Your task to perform on an android device: Add an expense of 6000 rupees in the wallet app under the shopping category.
Image 0: 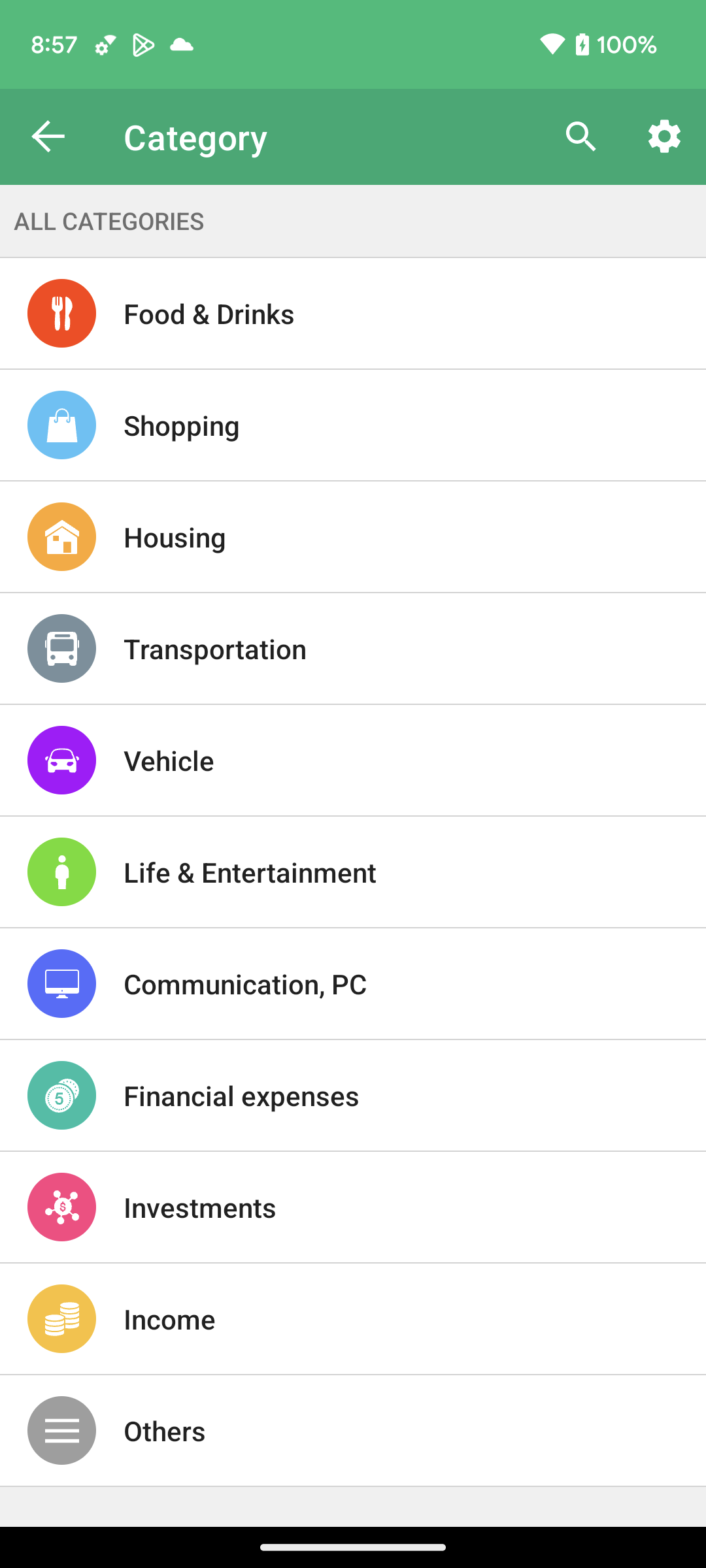
Click on the back arrow located at the left side corner of the screen.
Step 0: click (51, 143)
Image 1: 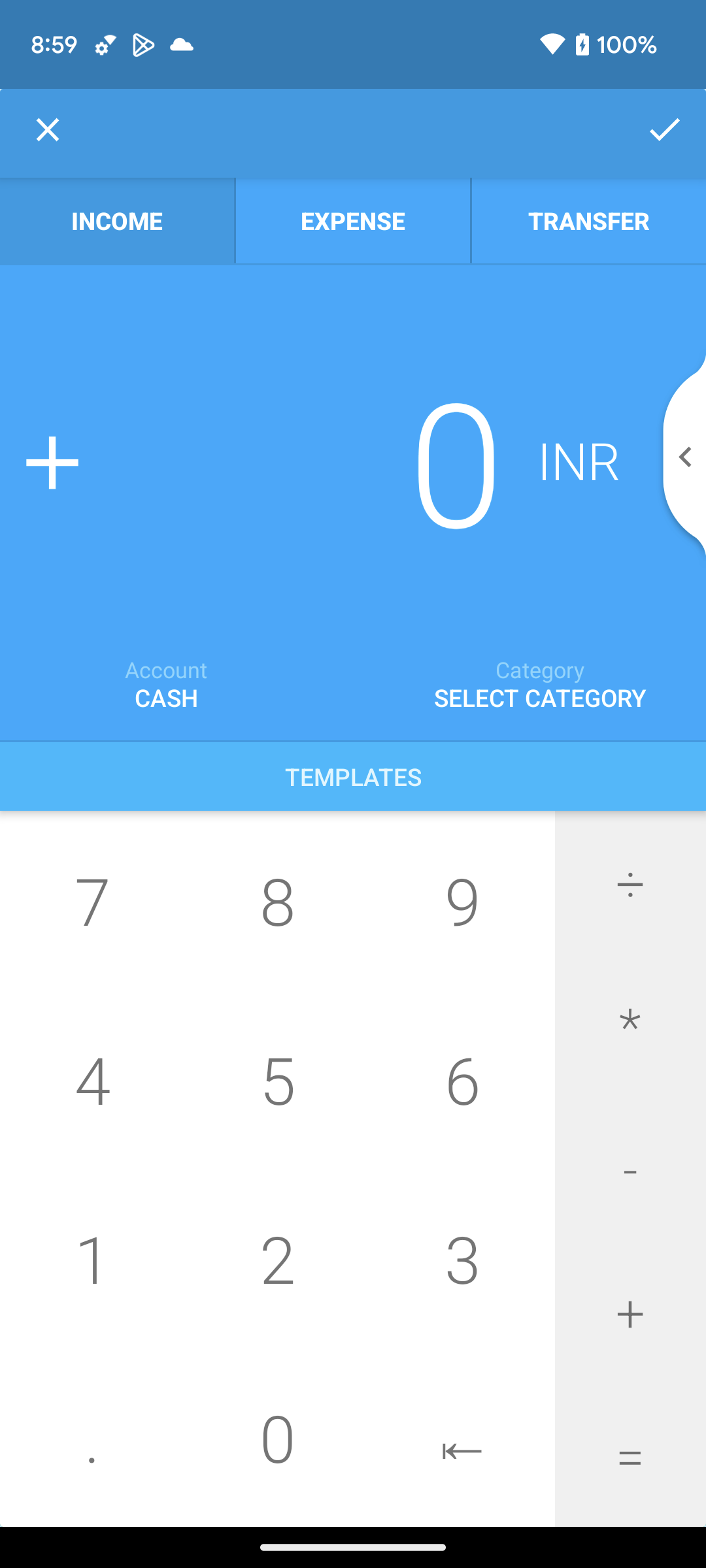
Click on the expense option at the top of the screen. 
Step 1: click (353, 220)
Image 2: 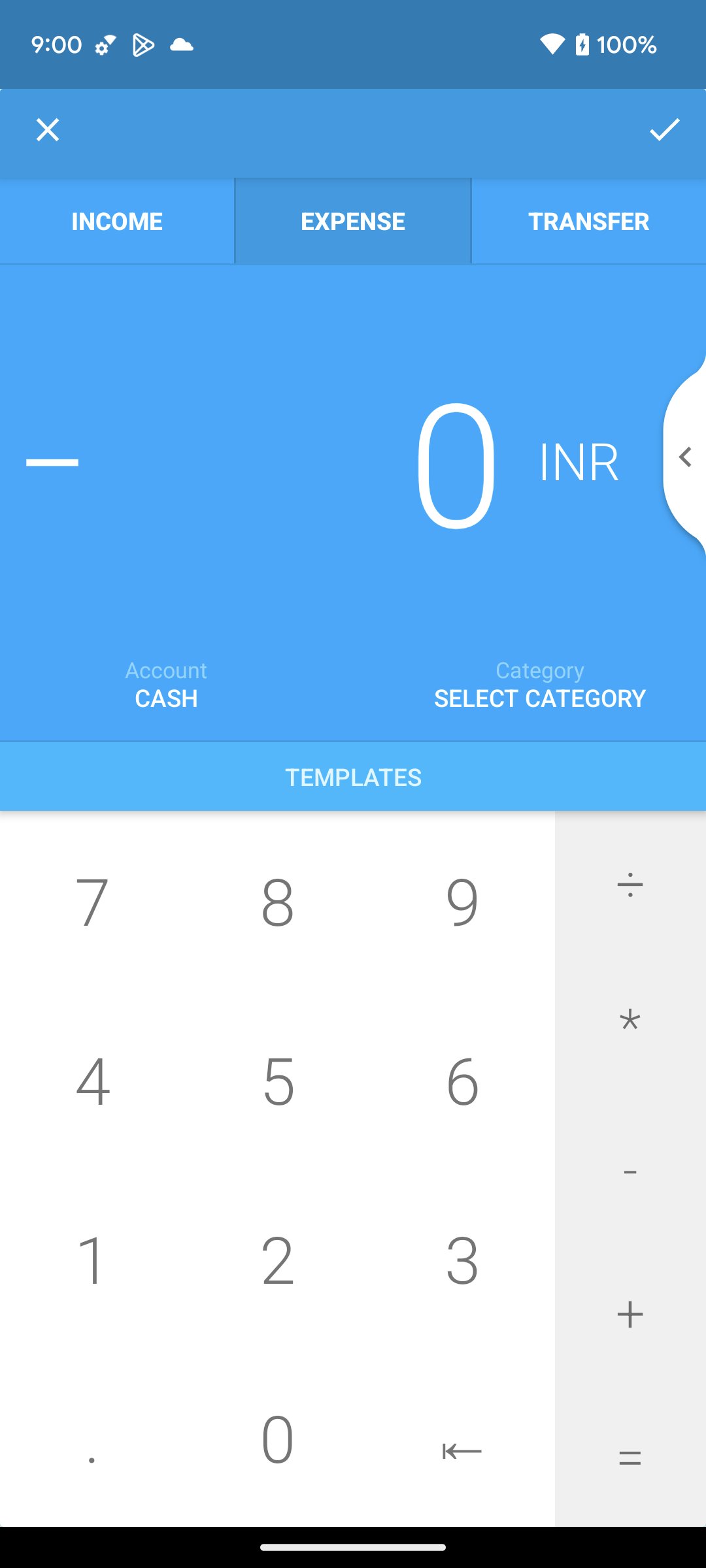
Add 6000 rupees as the expense amount.
Step 2: click (455, 1071)
Image 3: 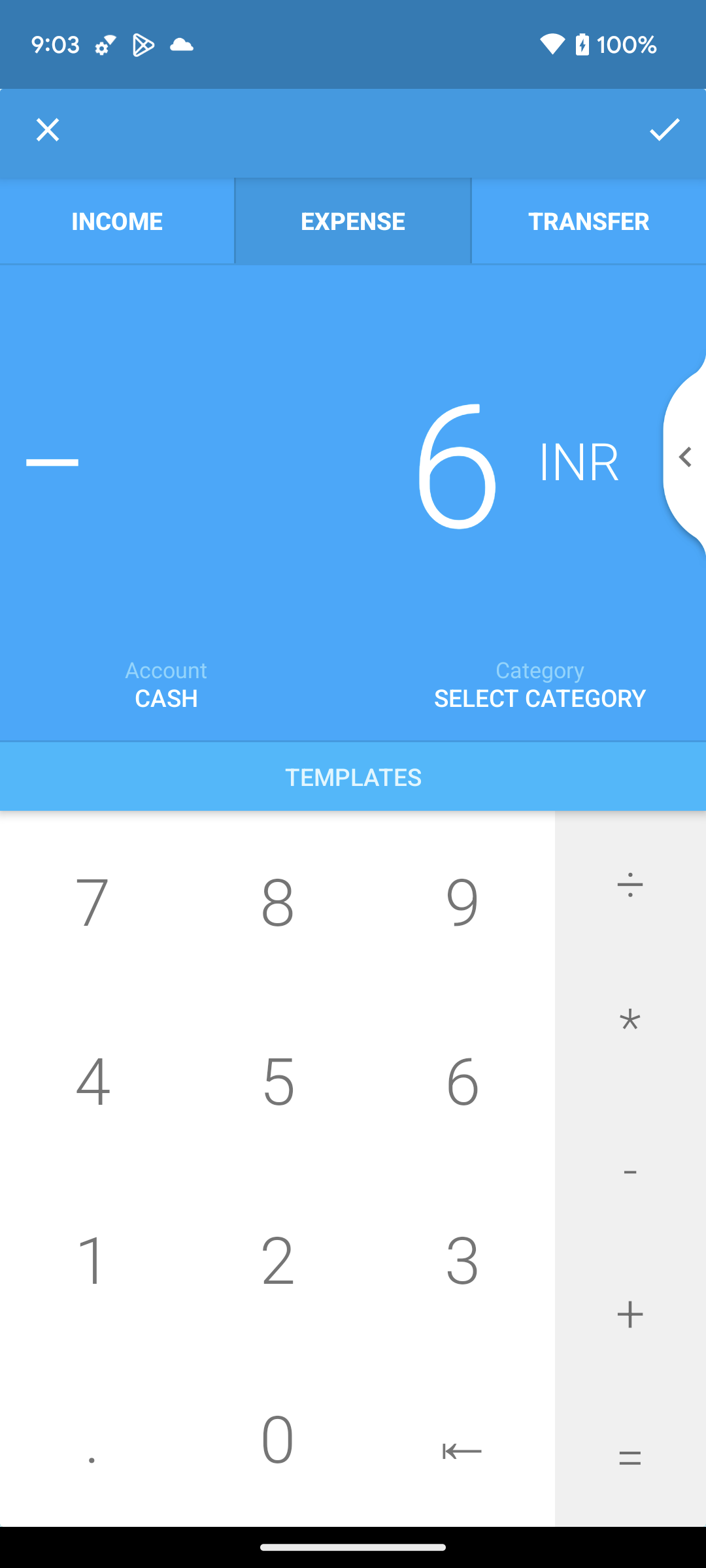
Add 6000 rupees as the expense amount.
Step 3: click (269, 1435)
Image 4: 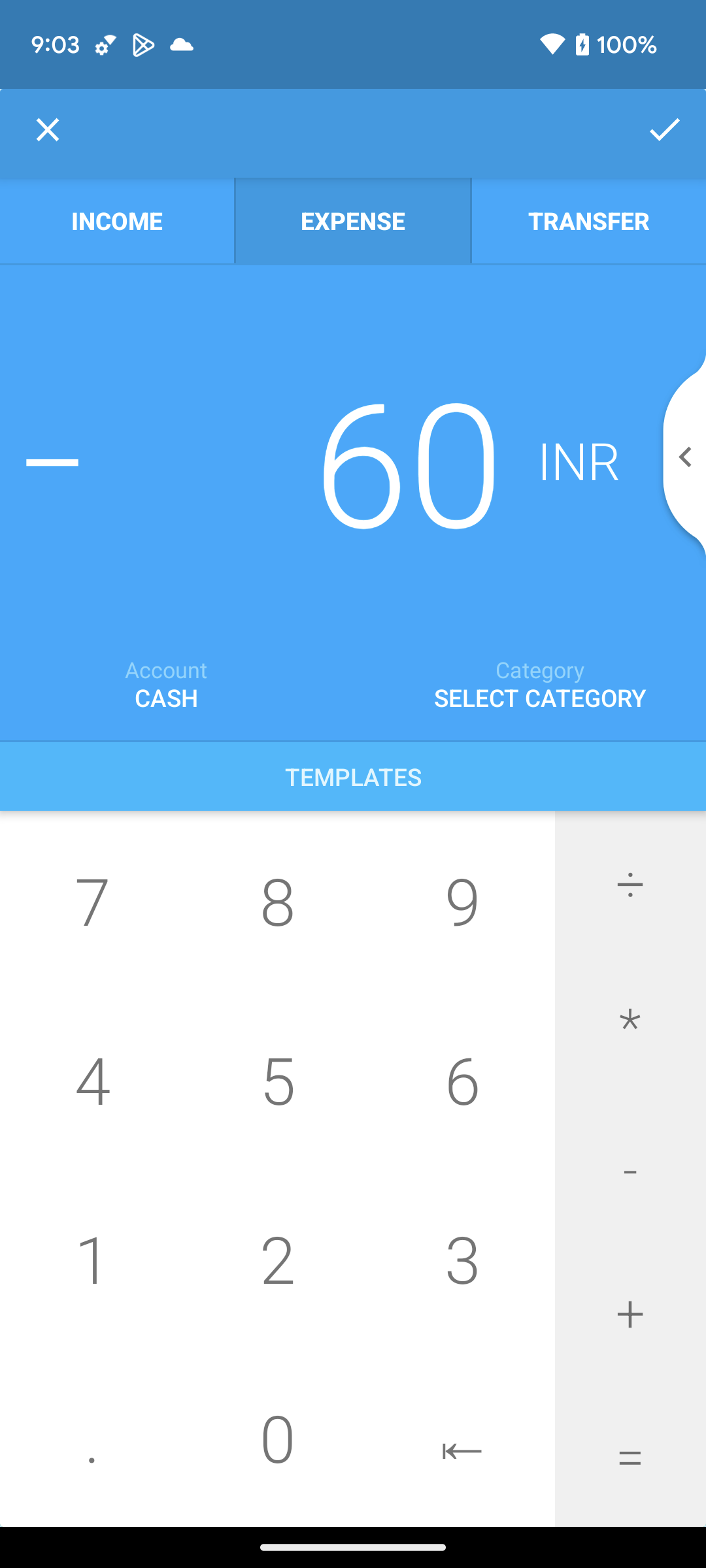
Add 6000 rupees as the expense amount.
Step 4: click (277, 1457)
Image 5: 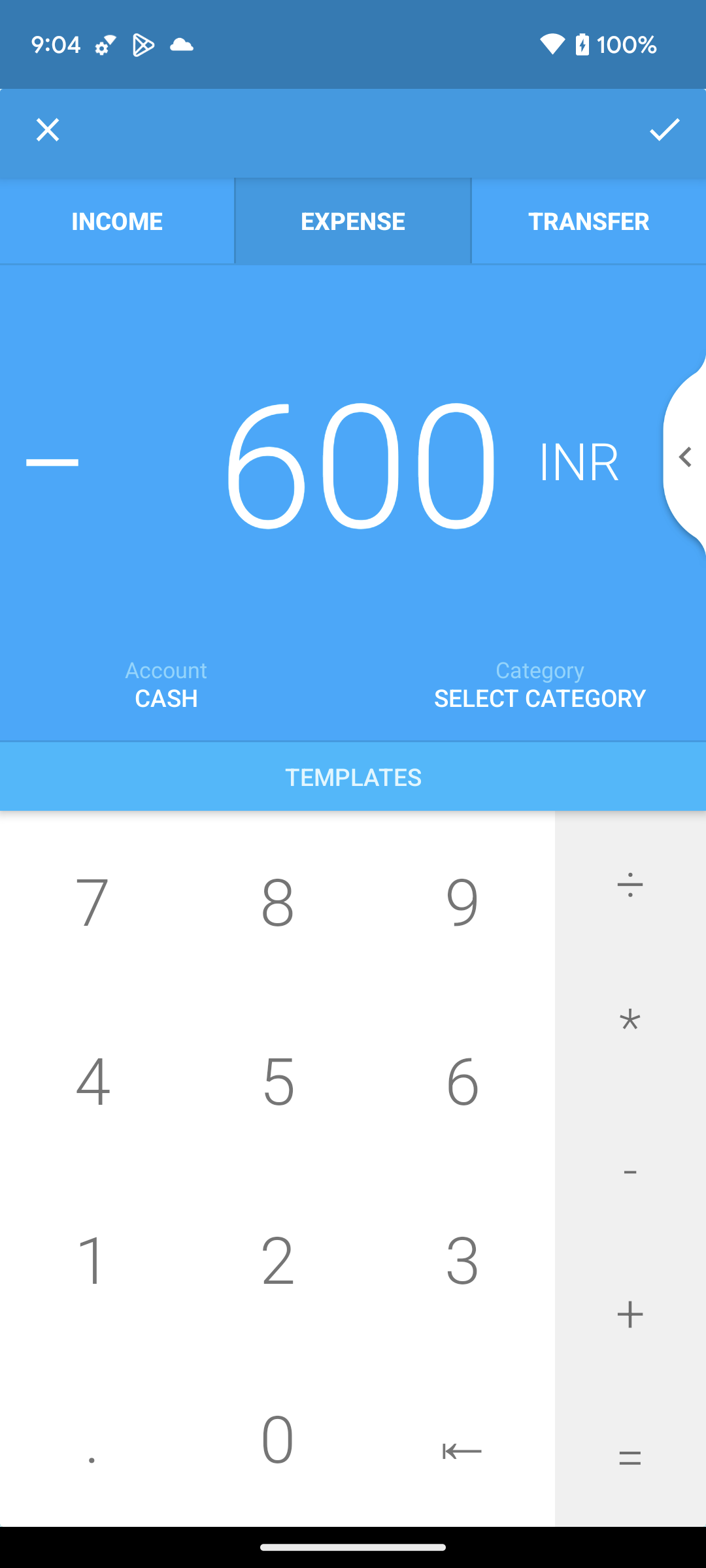
Add 6000 rupees as the expense amount.
Step 5: click (277, 1457)
Image 7: 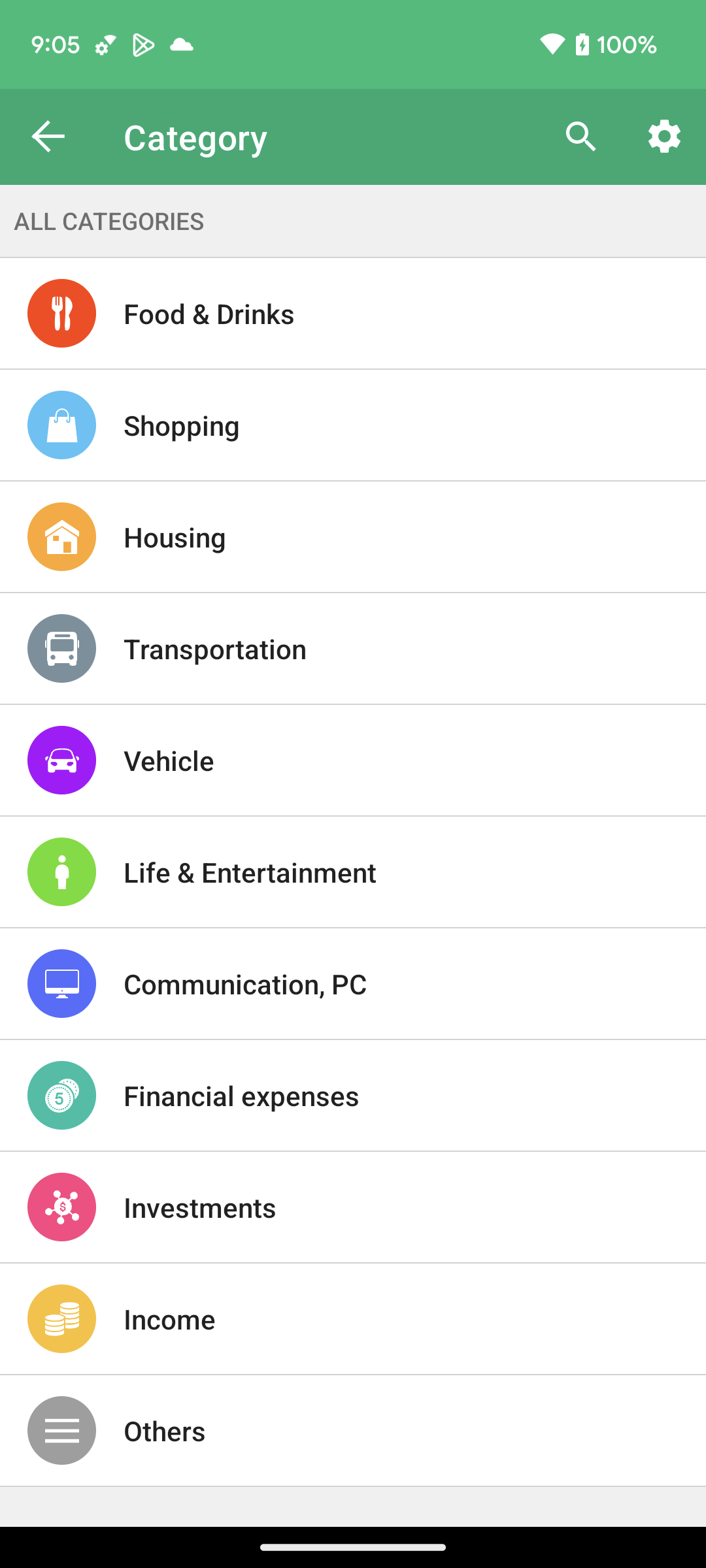
Select shopping as the category.
Step 7: click (181, 425)
Image 8: 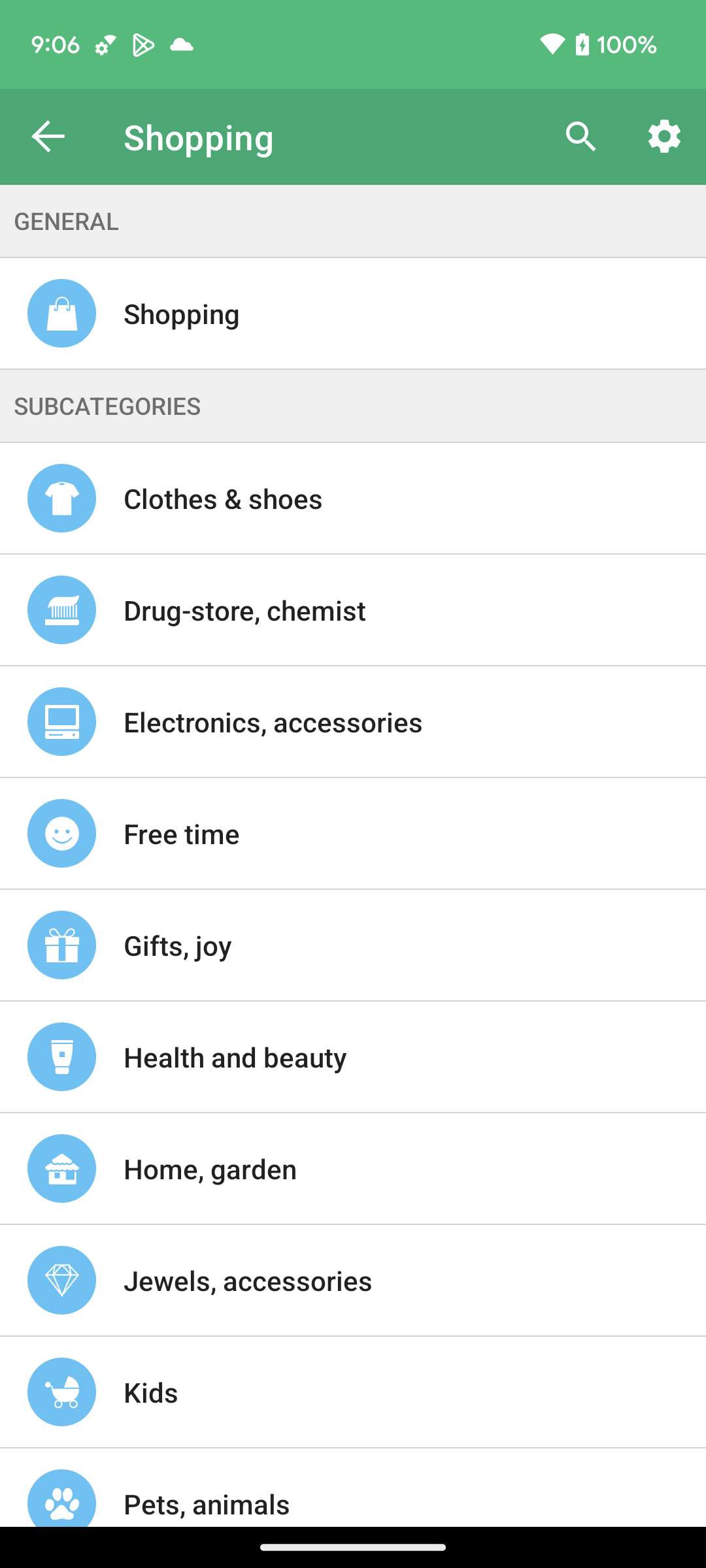
Select Clothes & shoes as subcategories.
Step 8: click (223, 498)